Your task to perform on an android device: Add the Disano 100% whole grain oats to Shopping cart in the bigbasket app.
Image 0: 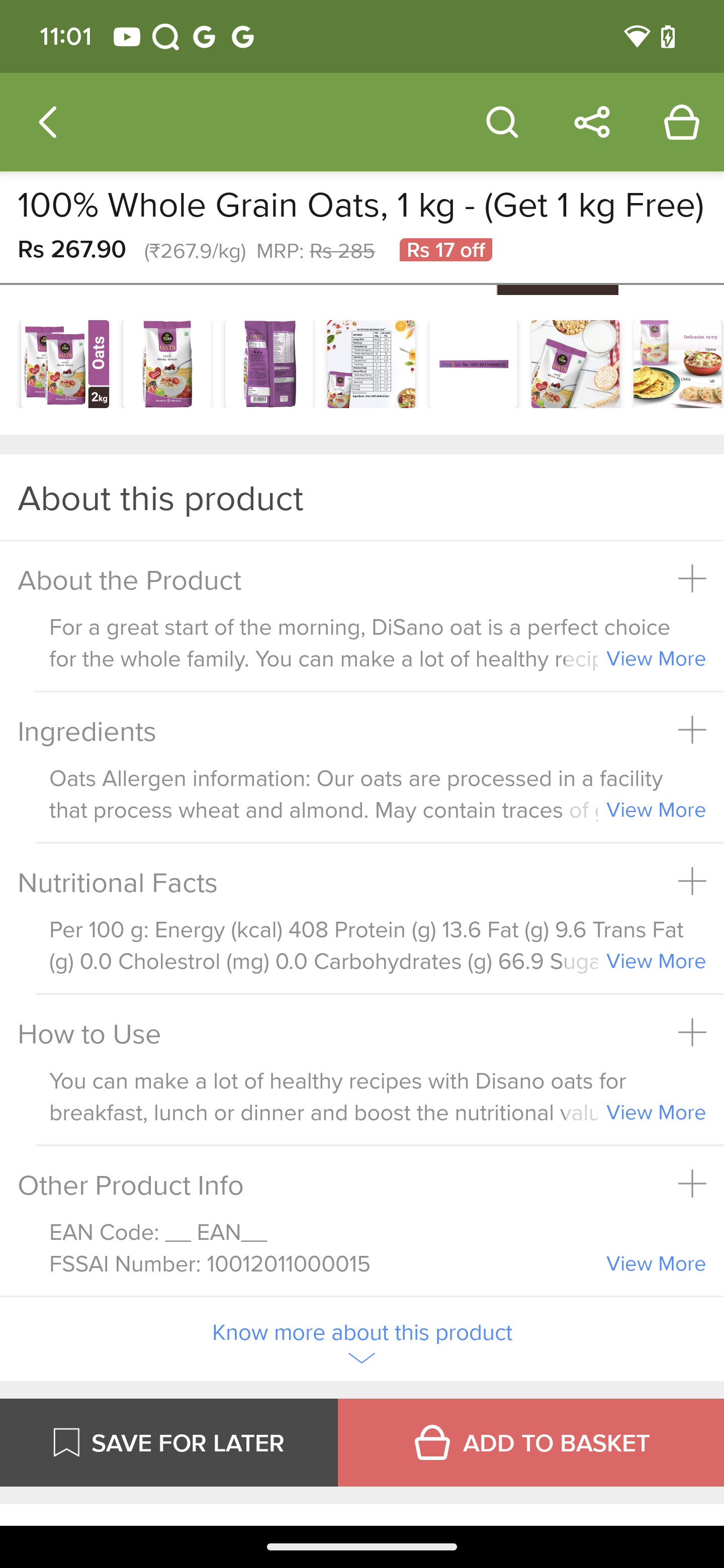
Click on the add to basket button 
Step 0: click (530, 1442)